Your task to perform on an android device: Look for the Drill machines in the Other electrical equipment category in the Tata Neu app.
Image 0: 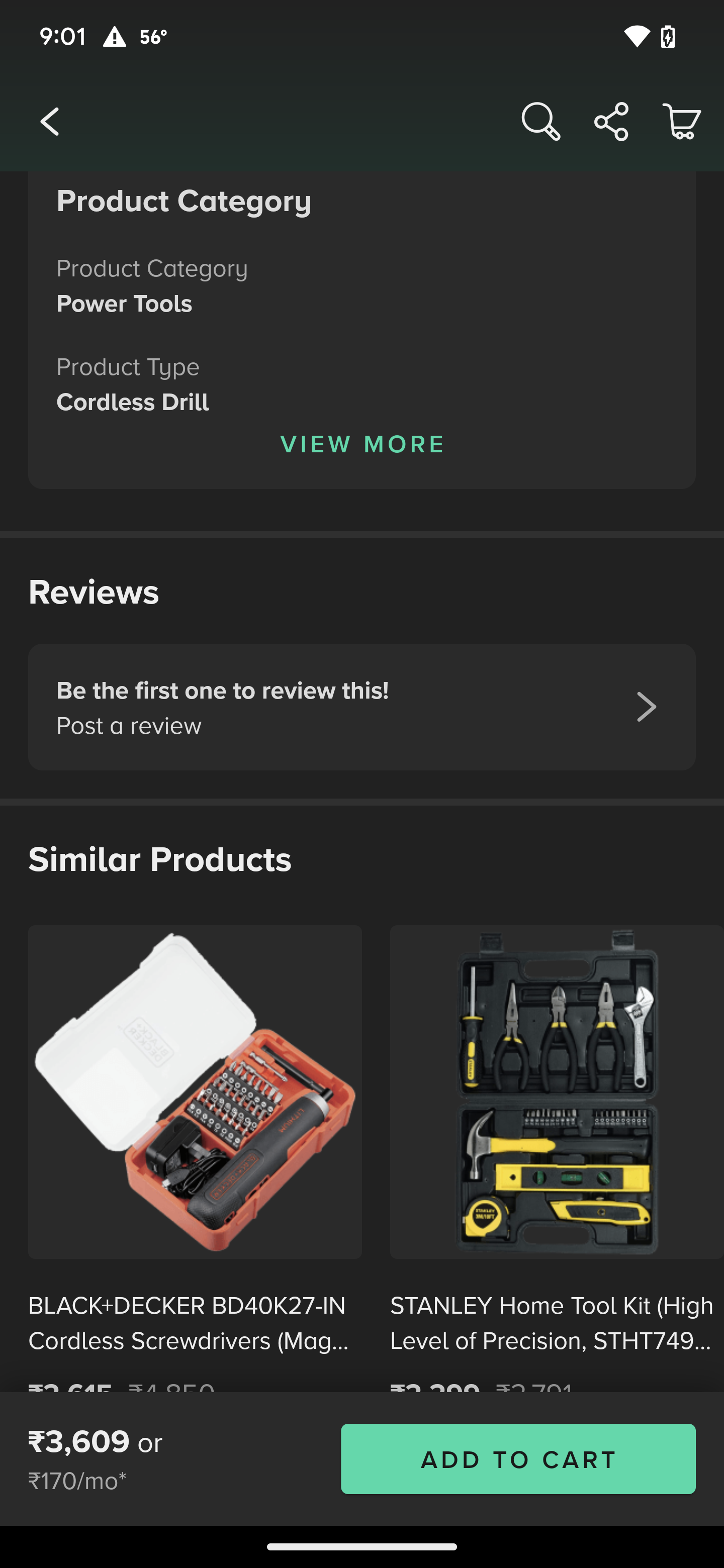
Go back to the previous page
Step 0: press back button
Image 1: 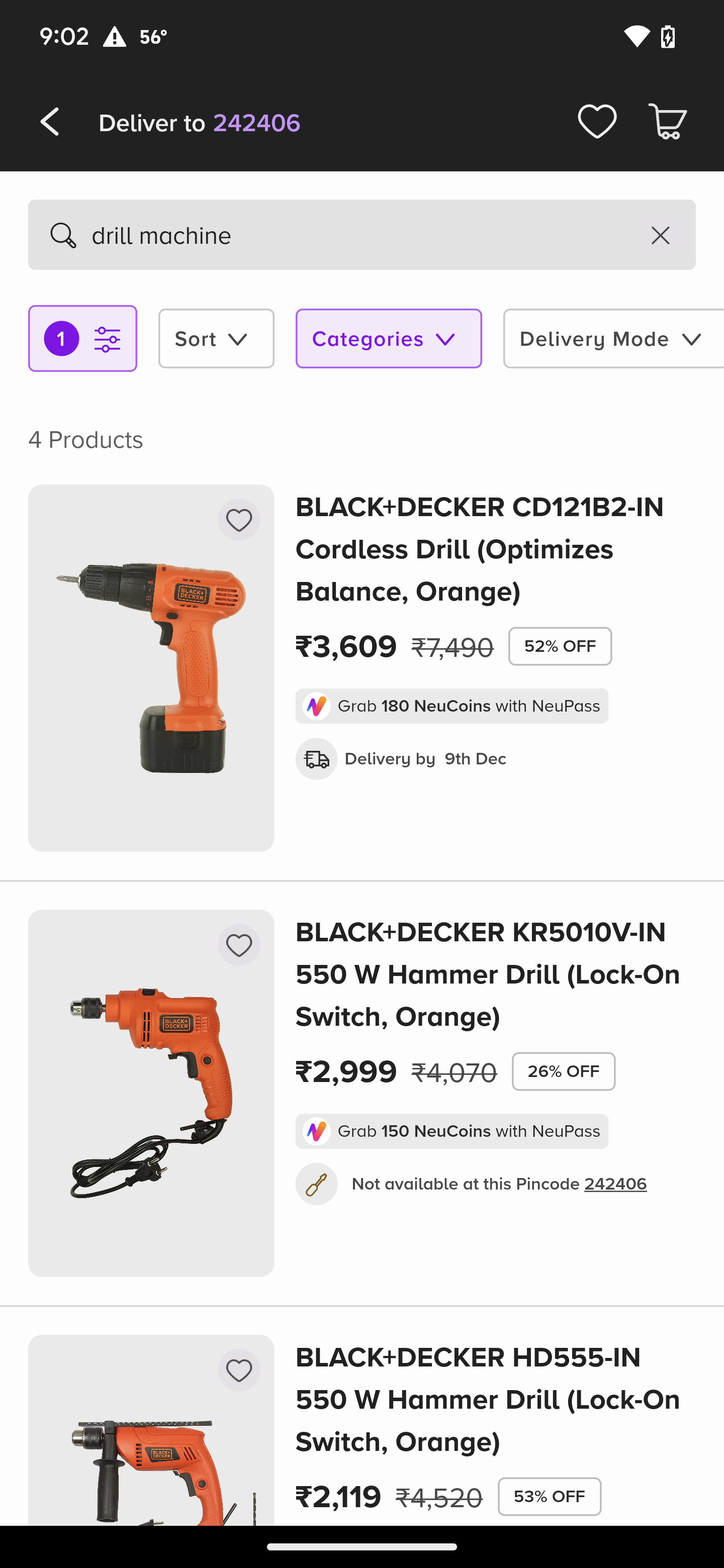
Click on the categories option
Step 1: click (389, 338)
Image 2: 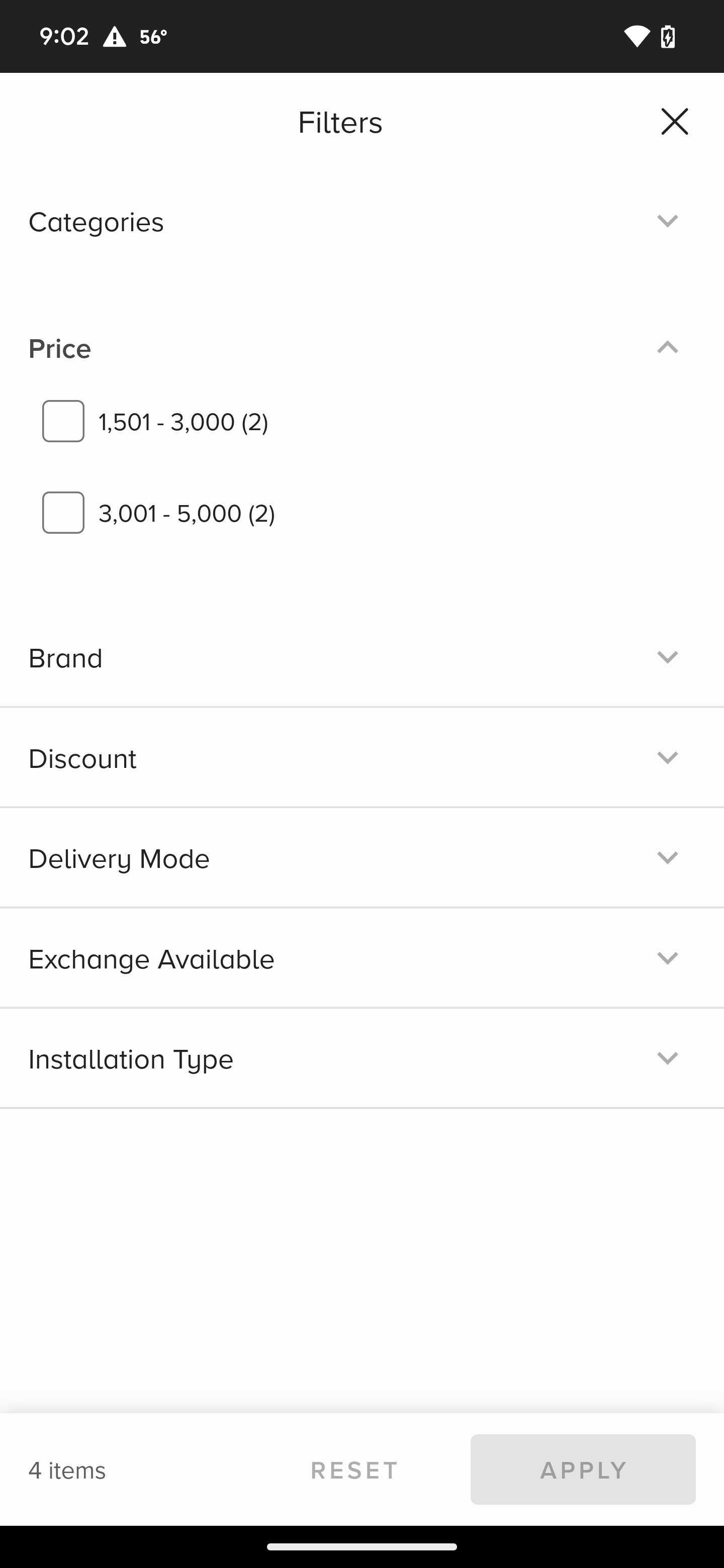
Click on the categories option
Step 2: wait
Image 3: 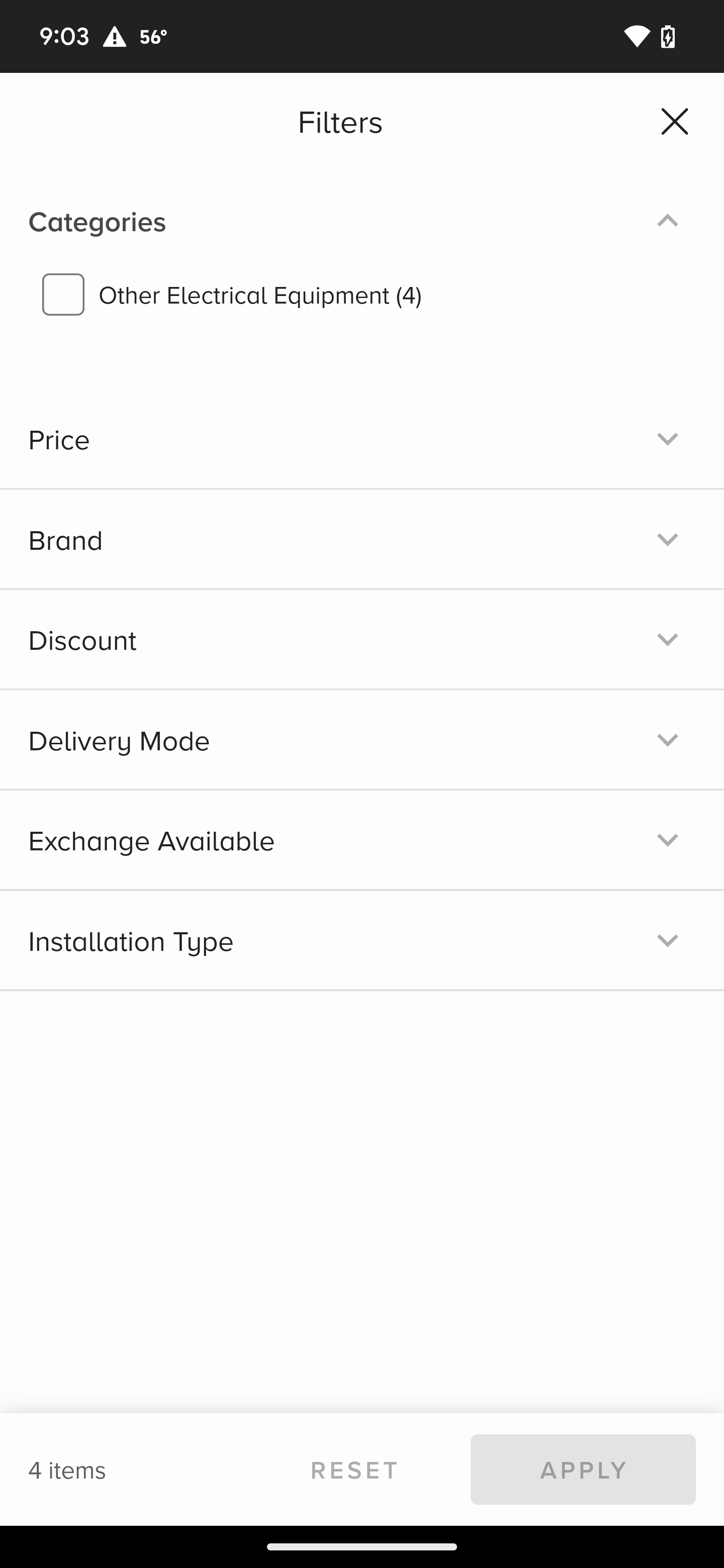
Click on the other electrical equipments
Step 3: click (362, 532)
Image 4: 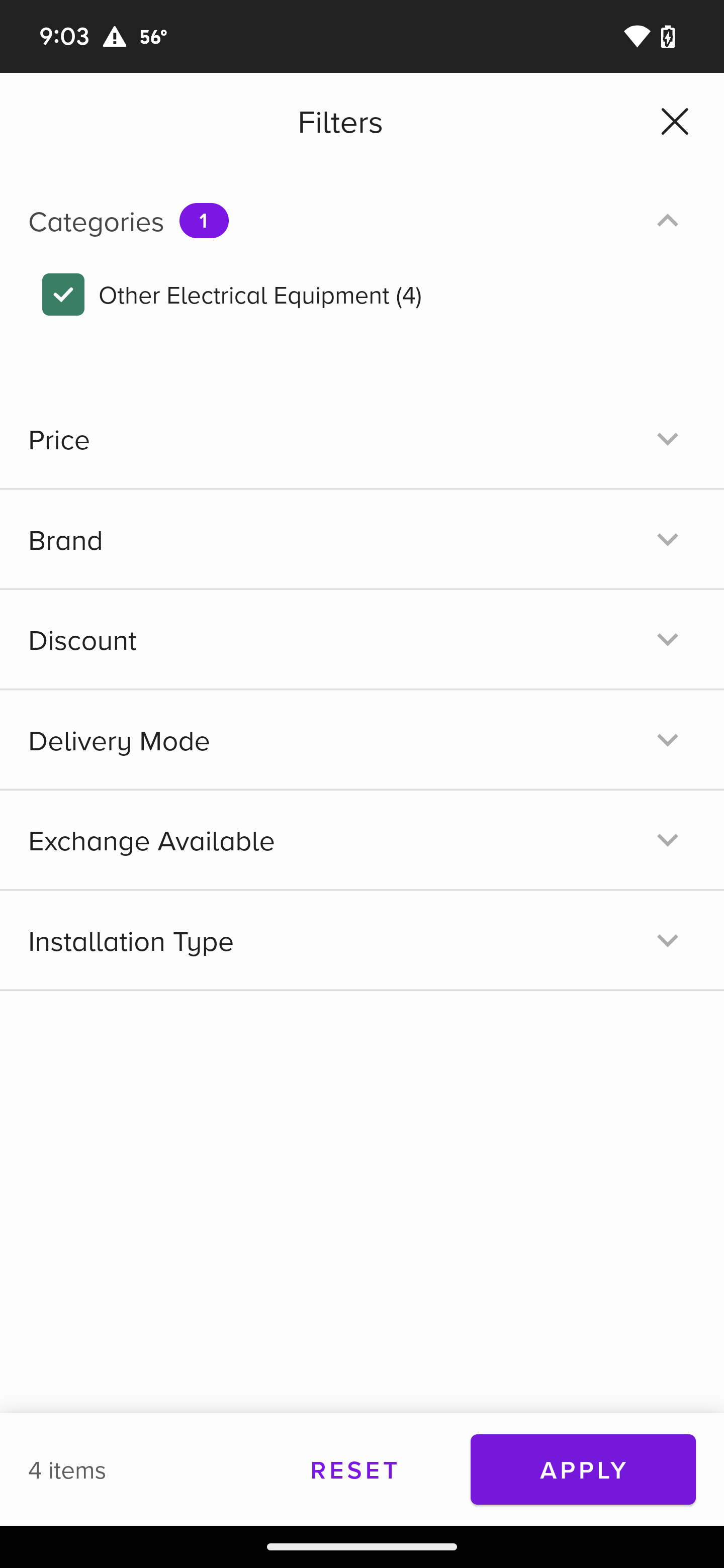
Click on the apply button
Step 4: click (583, 1469)